Your task to perform on an android device: Open the Mappls MapmyIndia app and Navigate the direction of the Aravali Biodiversity Park
Image 0: 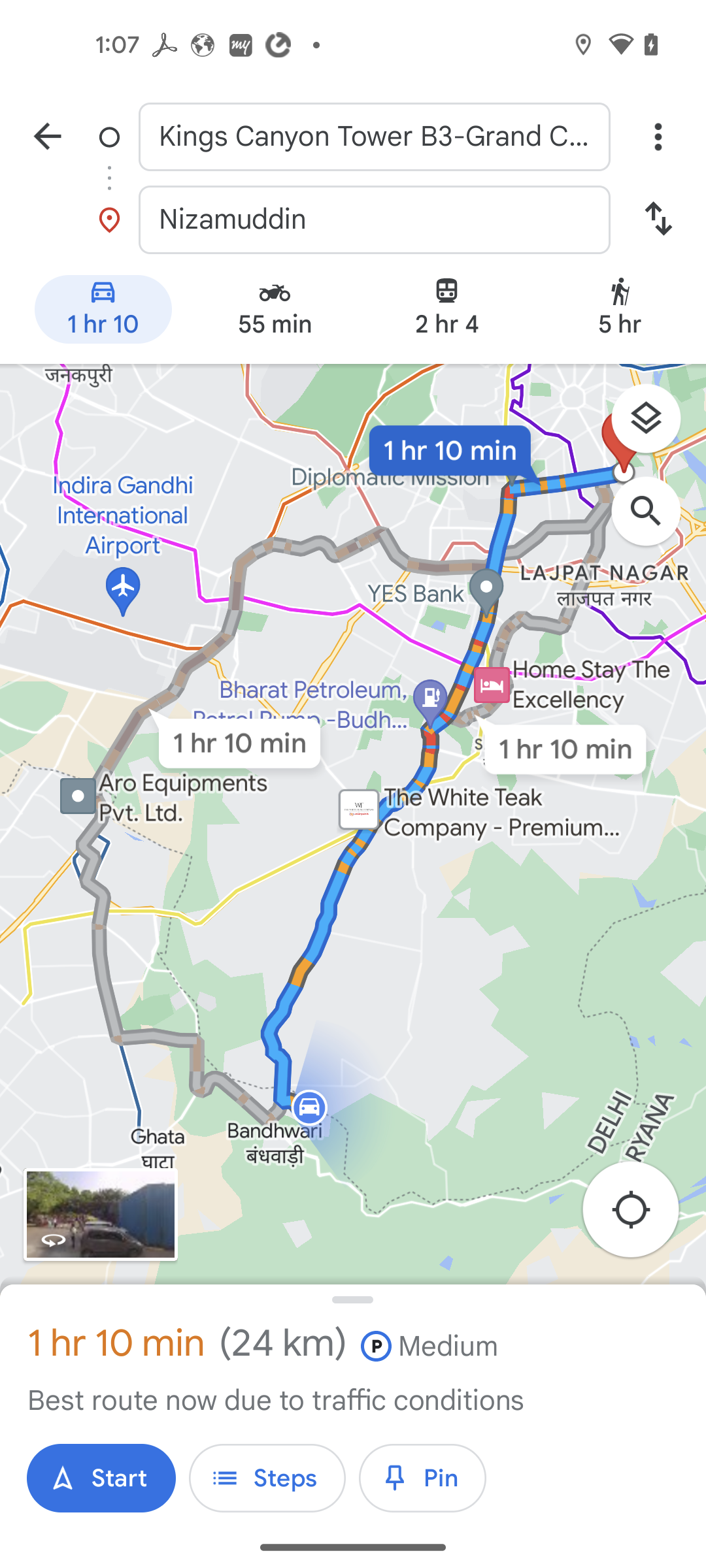
Open the Mappls MapmyIndia app
Step 0: open app "Mappls MapmyIndia"
Image 1: 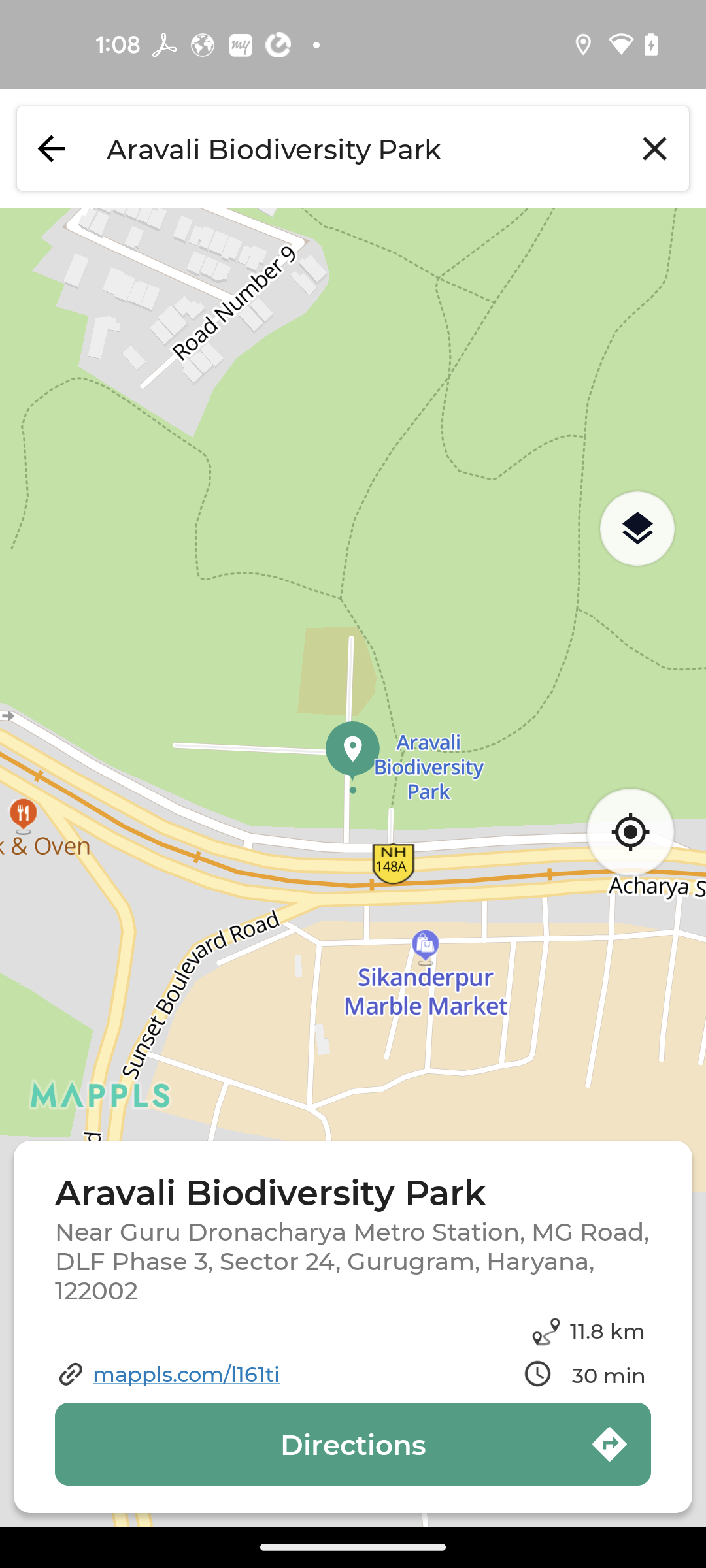
click on the directions button
Step 1: click (353, 1444)